Your task to perform on an android device: Find the walking direction from Ulm to the Deutsches Museum in the Maps app.
Image 0: 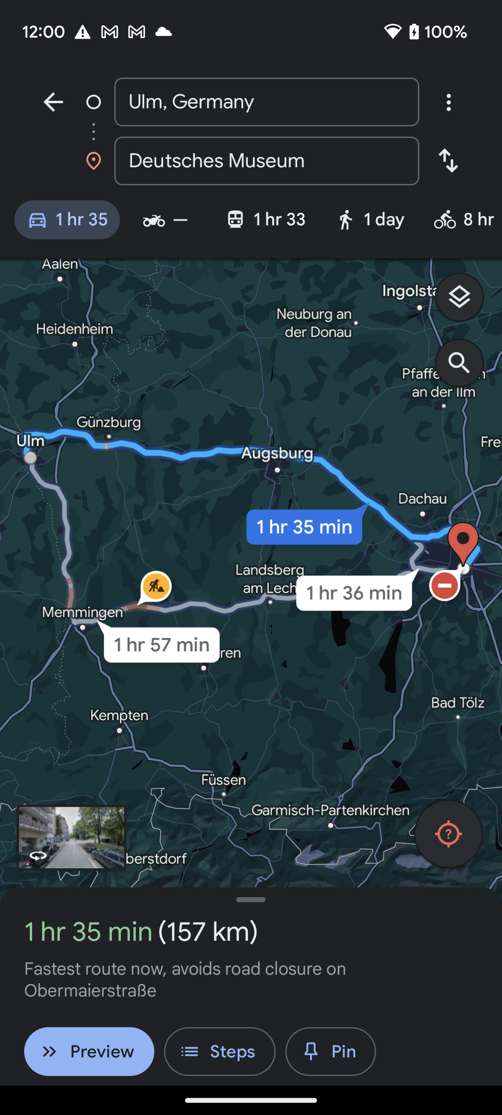
Click on the walking icon at the top of the screen to view the walking distance on this route
Step 0: click (384, 219)